Your task to perform on an android device: I want to cook something for dinner so browse for roasted branzino recipe in the Mediterranean category in the yummly app
Image 0: 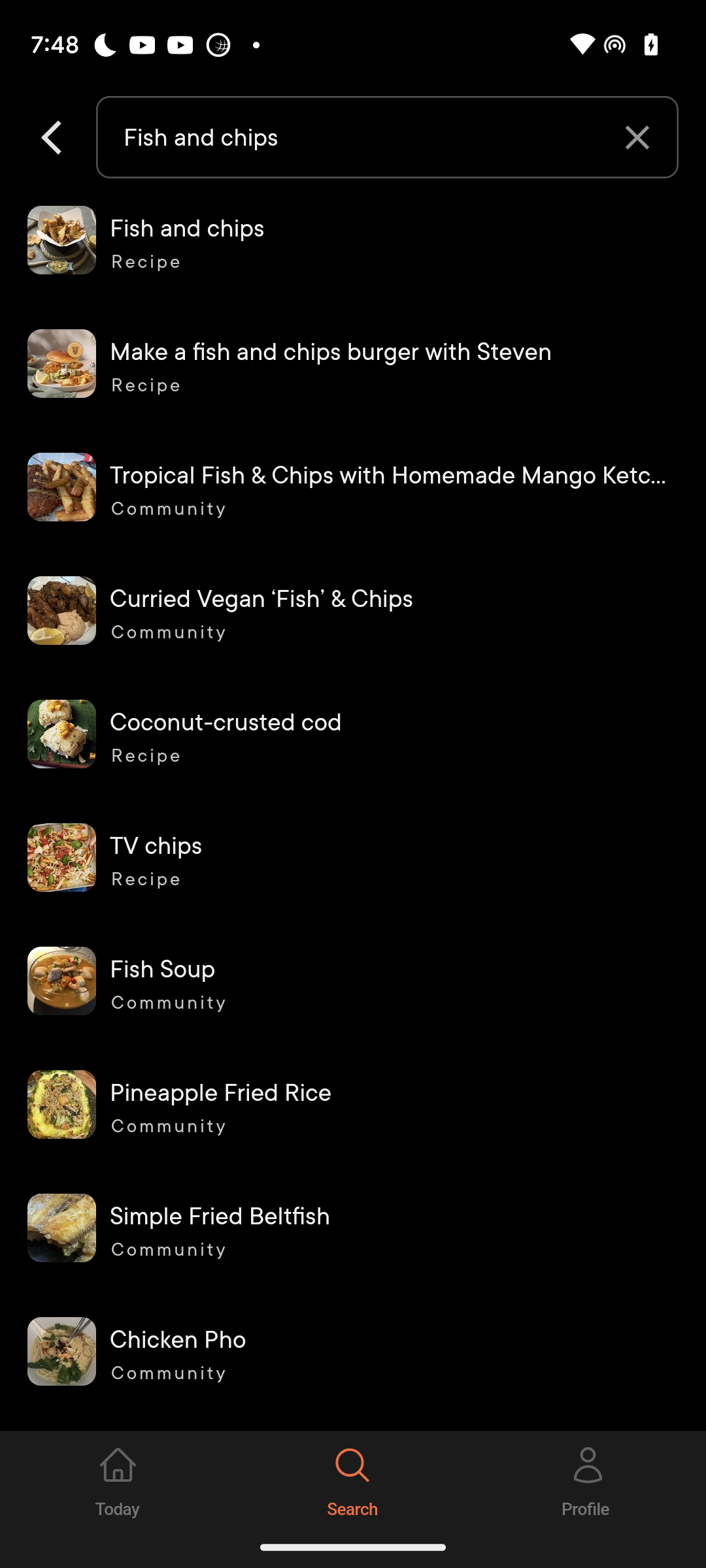
Open yummly app
Step 0: open app "Yummly"
Image 1: 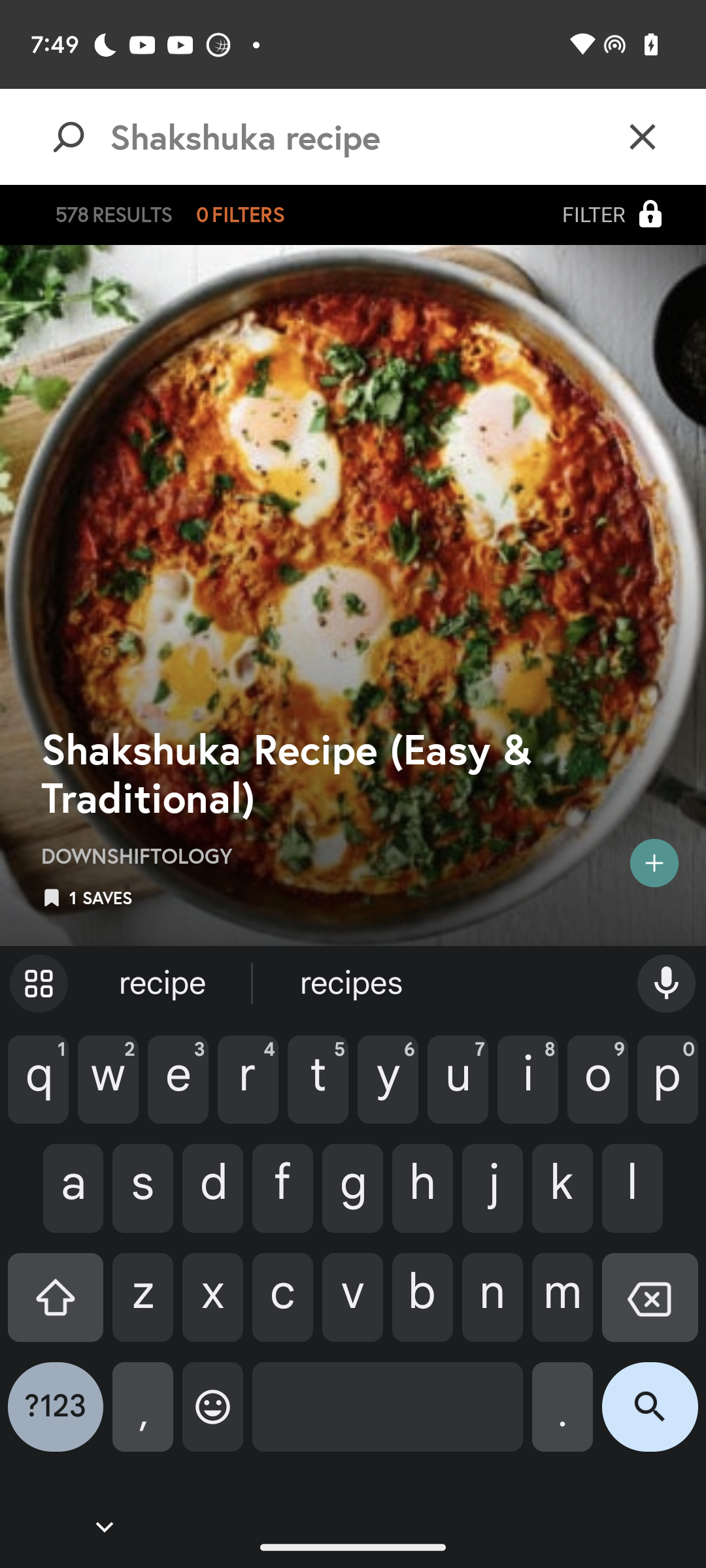
Click on the cross button on the search bar
Step 1: click (643, 137)
Image 2: 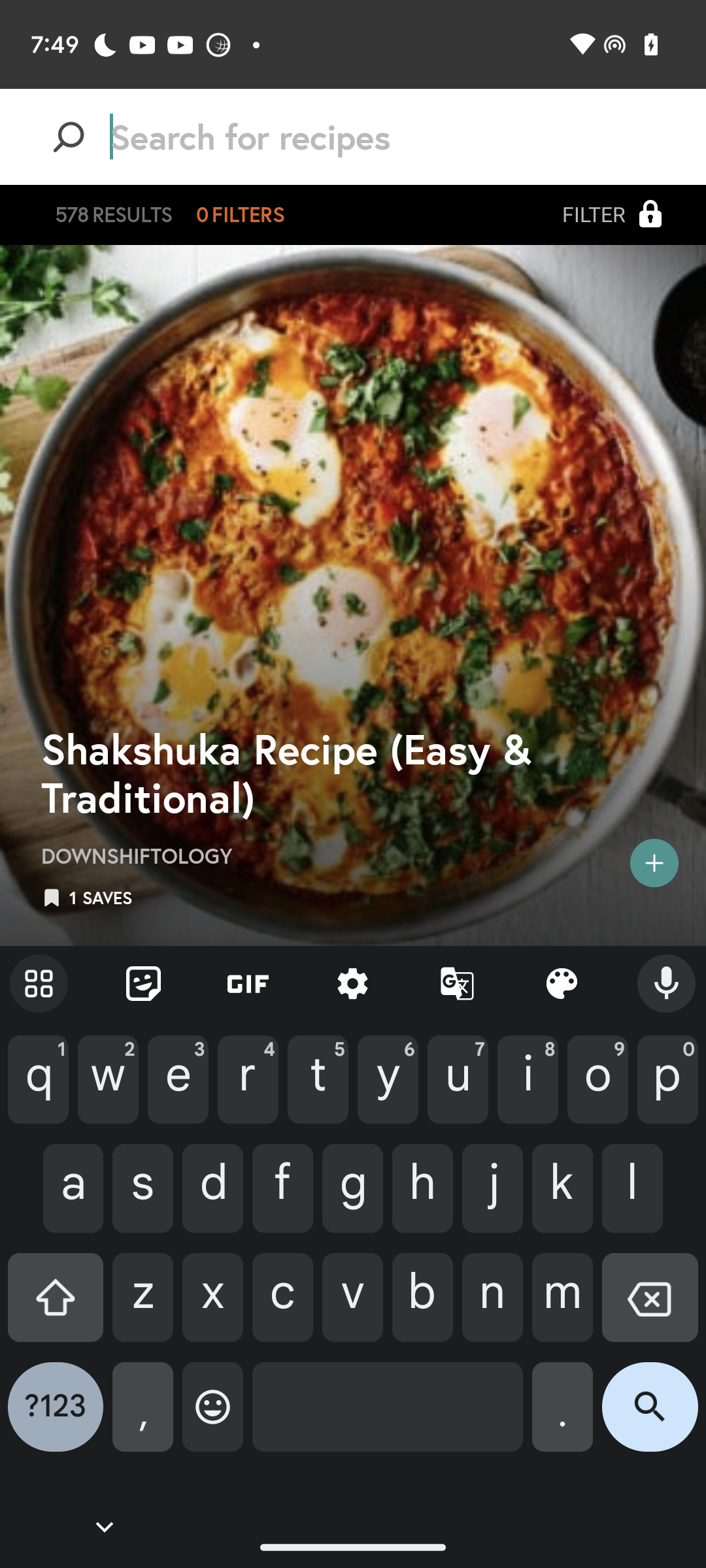
Enter Roasted Branzino in the searchbox
Step 2: type "Roasted Branzino"
Image 3: 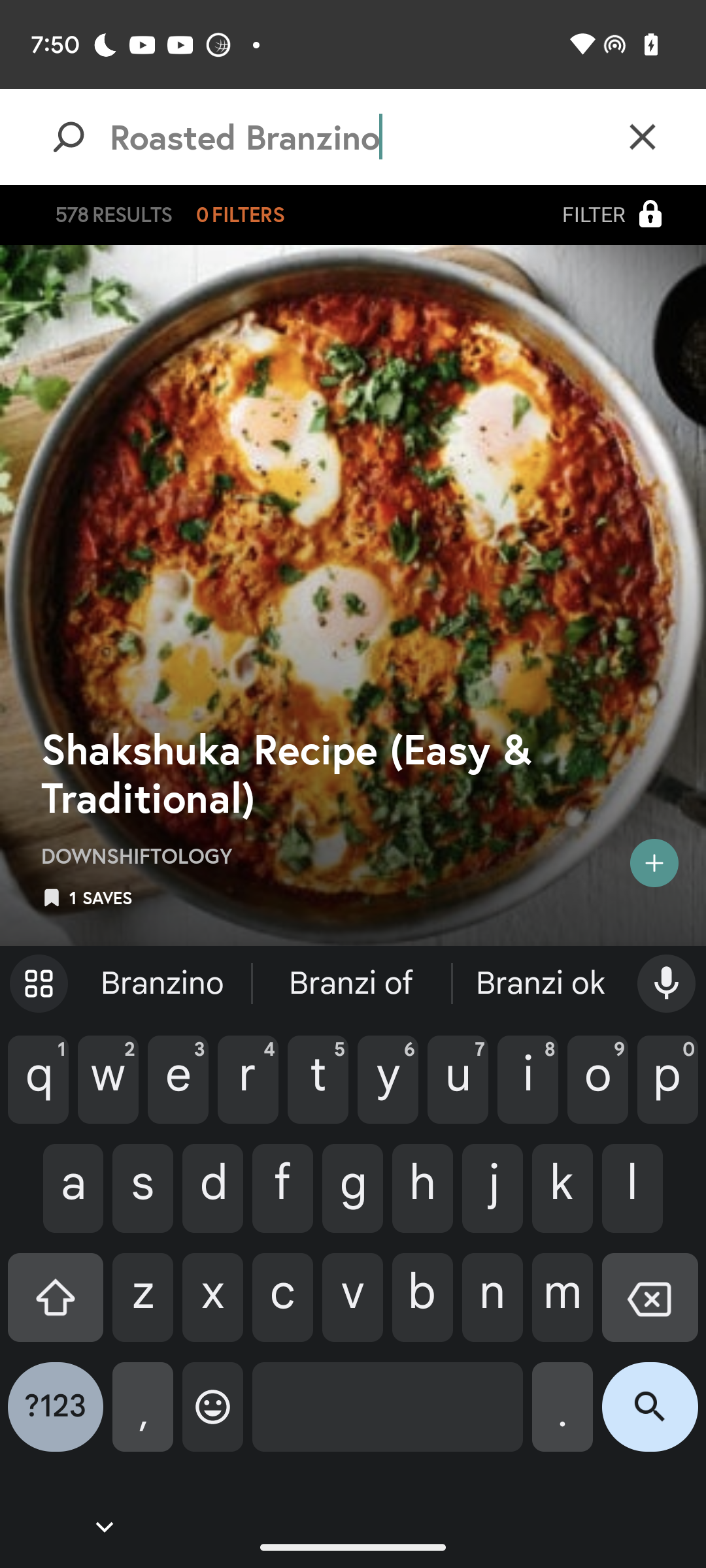
Click on the search icon on the keypad
Step 3: click (650, 1417)
Image 4: 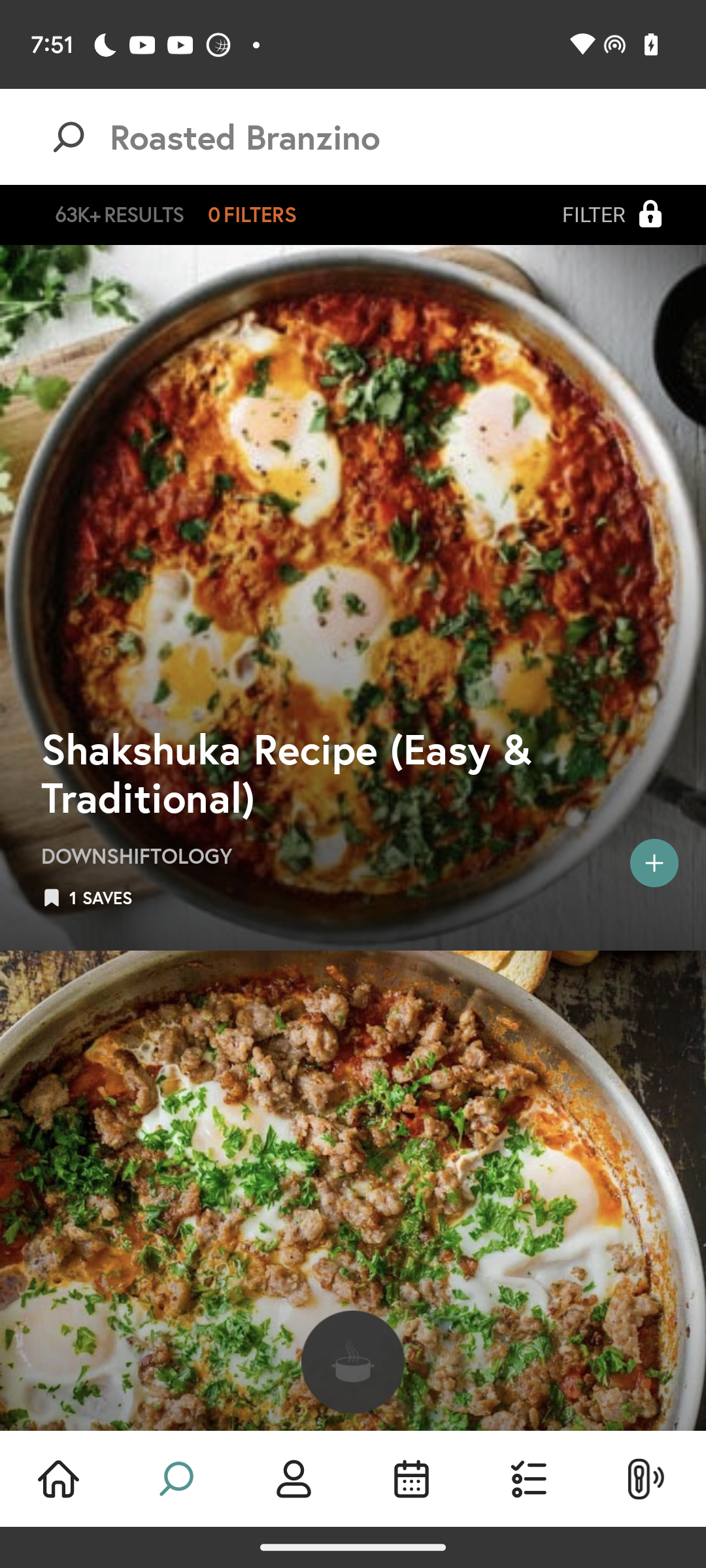
Click on the search icon on the keypad
Step 4: wait